Your task to perform on an android device: Select the Books note & share it with gmail in Note app
Image 0: 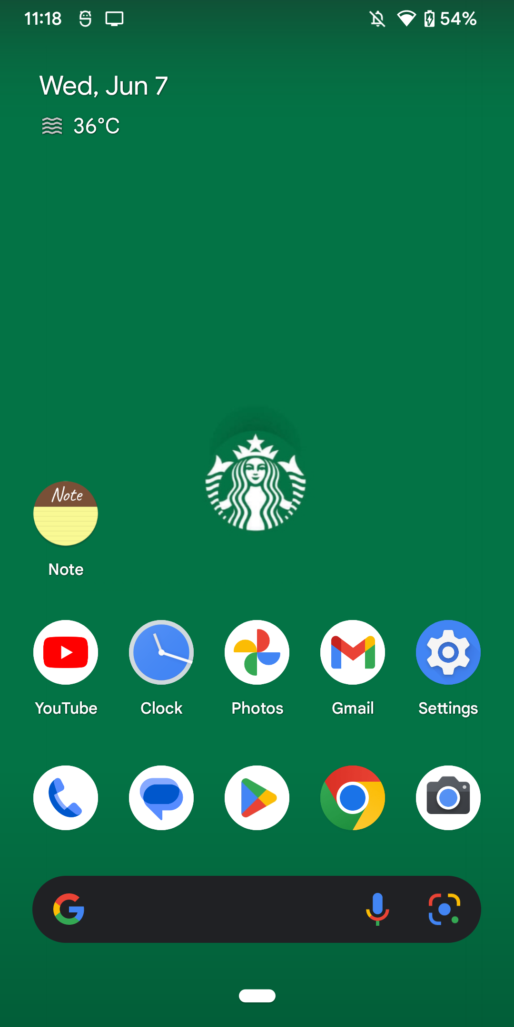
open Note app
Step 0: open app "Note"
Image 1: 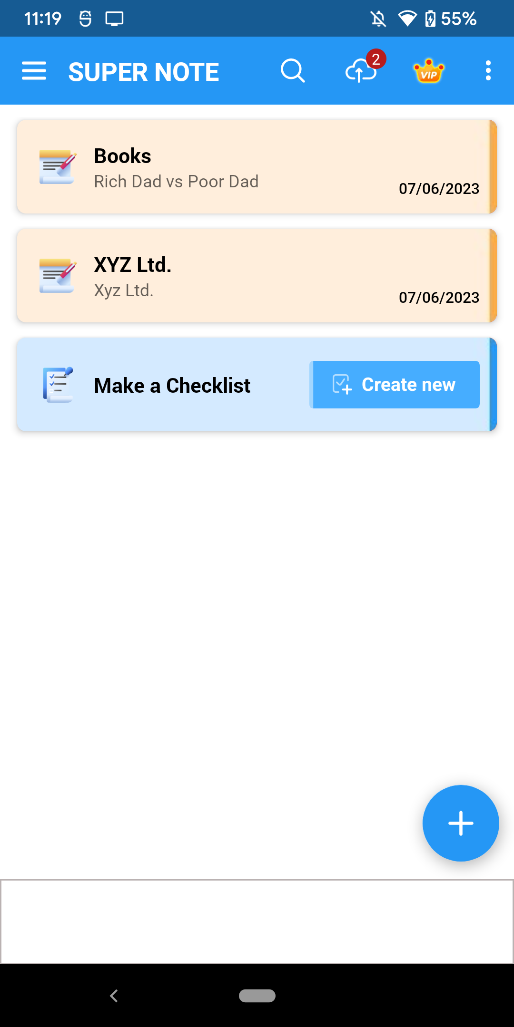
click on Books note at the top
Step 1: click (246, 180)
Image 2: 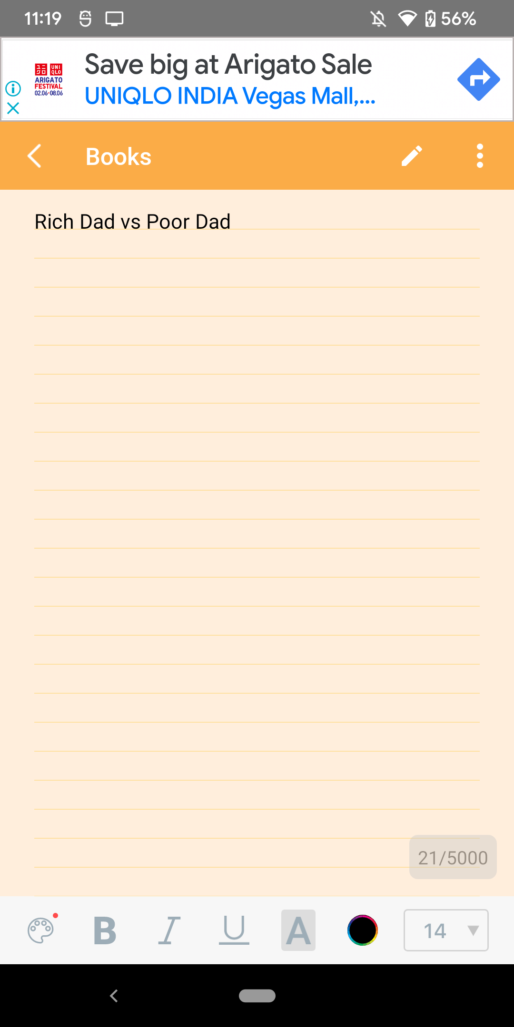
click on three dots at the top right corner of the screen
Step 2: click (478, 154)
Image 3: 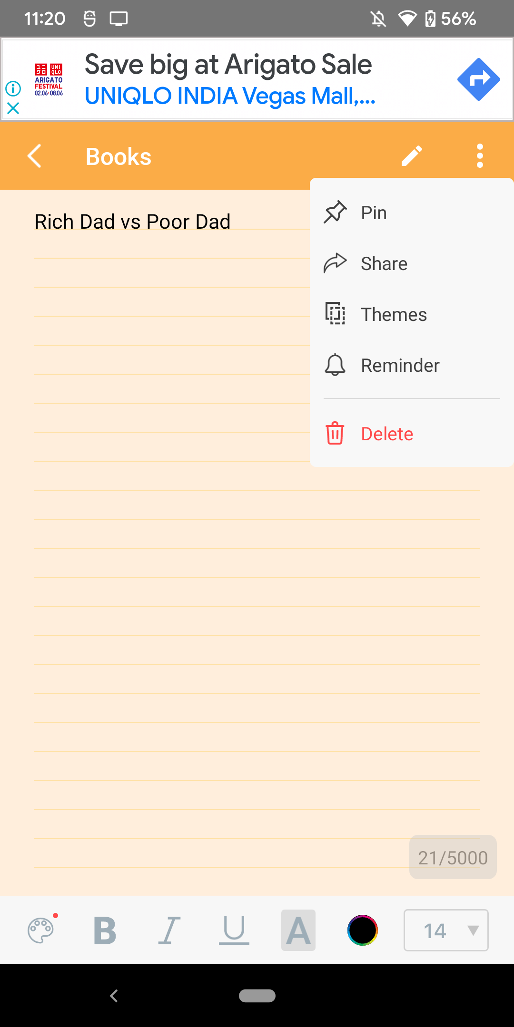
click on share option
Step 3: click (384, 262)
Image 4: 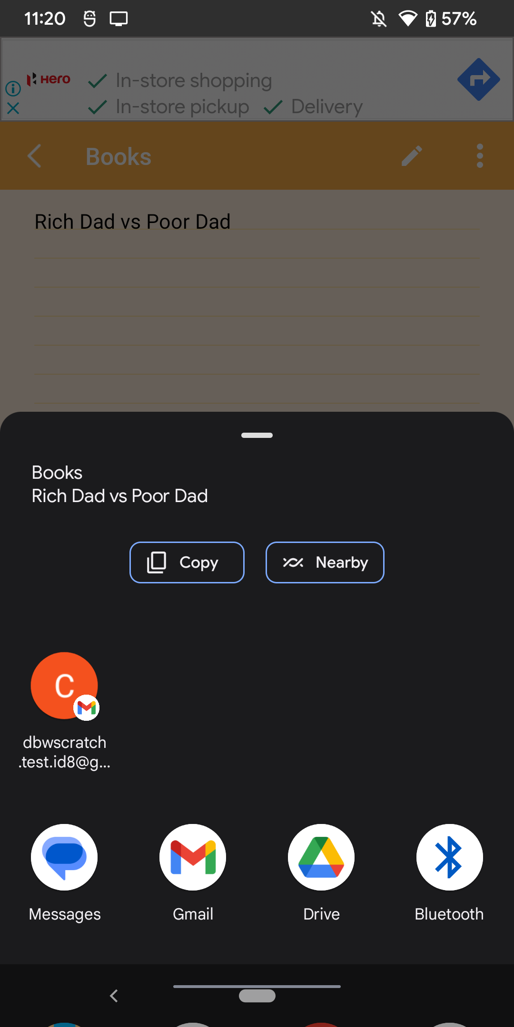
select the Gmail app at the bottom of the screen
Step 4: click (184, 862)